Your task to perform on an android device: My wife told me to view the comparison of Workpro 22-Piece Ratcheting Combination Wrench Set 72 Teeth CR-V Metric & SAE with others before purchasing them, so compare this wrench set with others in the eBay app.
Image 0: 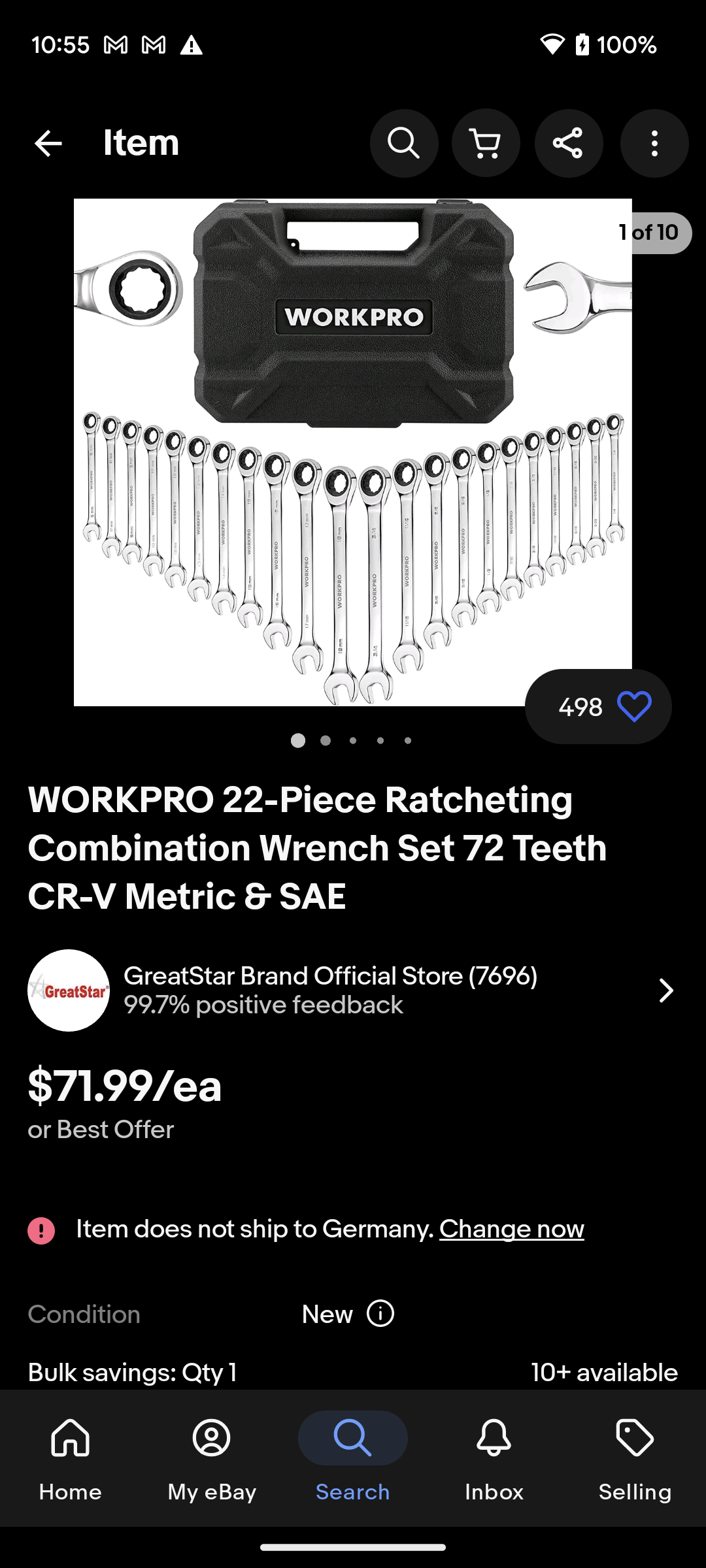
Scroll down to view other wrench set of this category.
Step 0: scroll down
Image 1: 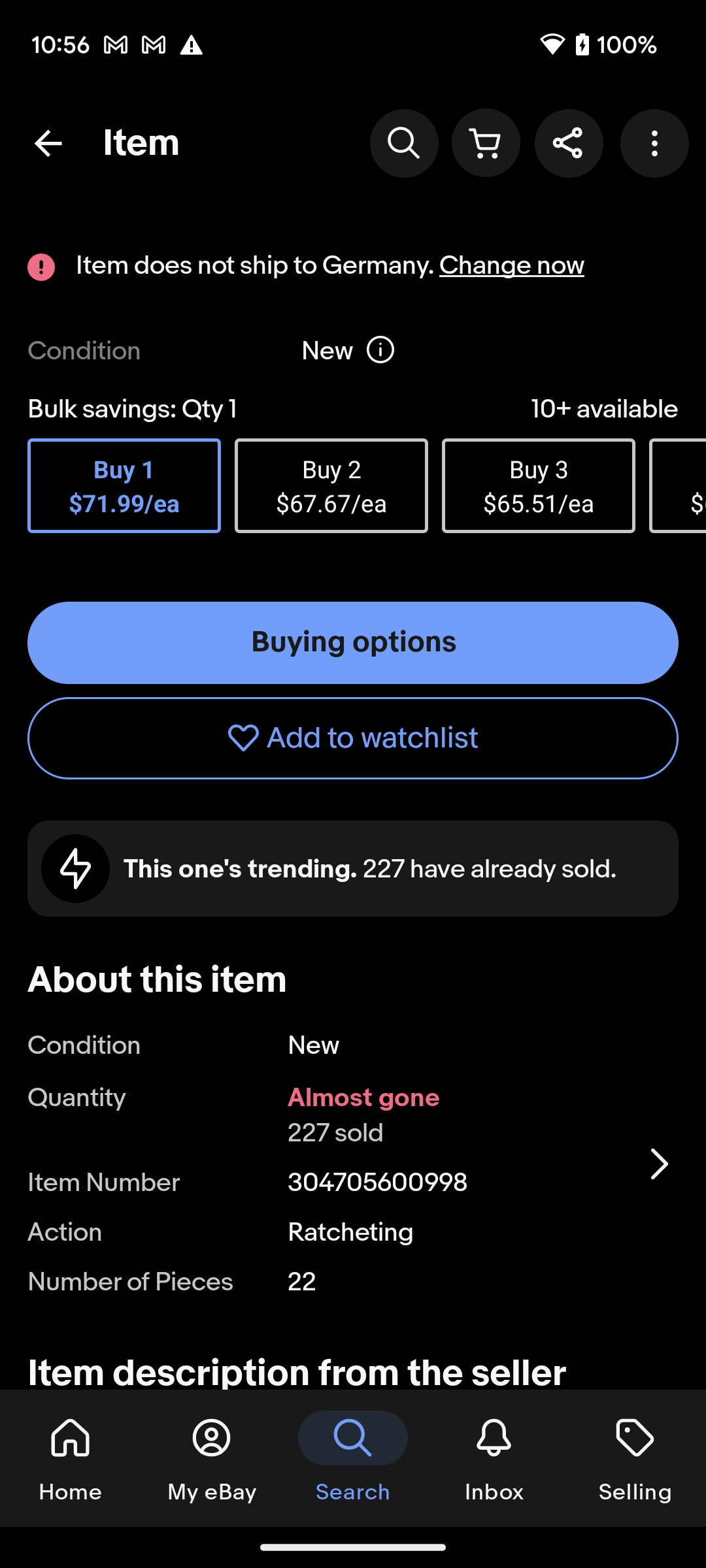
Scroll down to view other wrench set of this category.
Step 1: scroll down